Your task to perform on an android device: Look for the gate stopper in the stopper category in the Hardware shop app
Image 0: 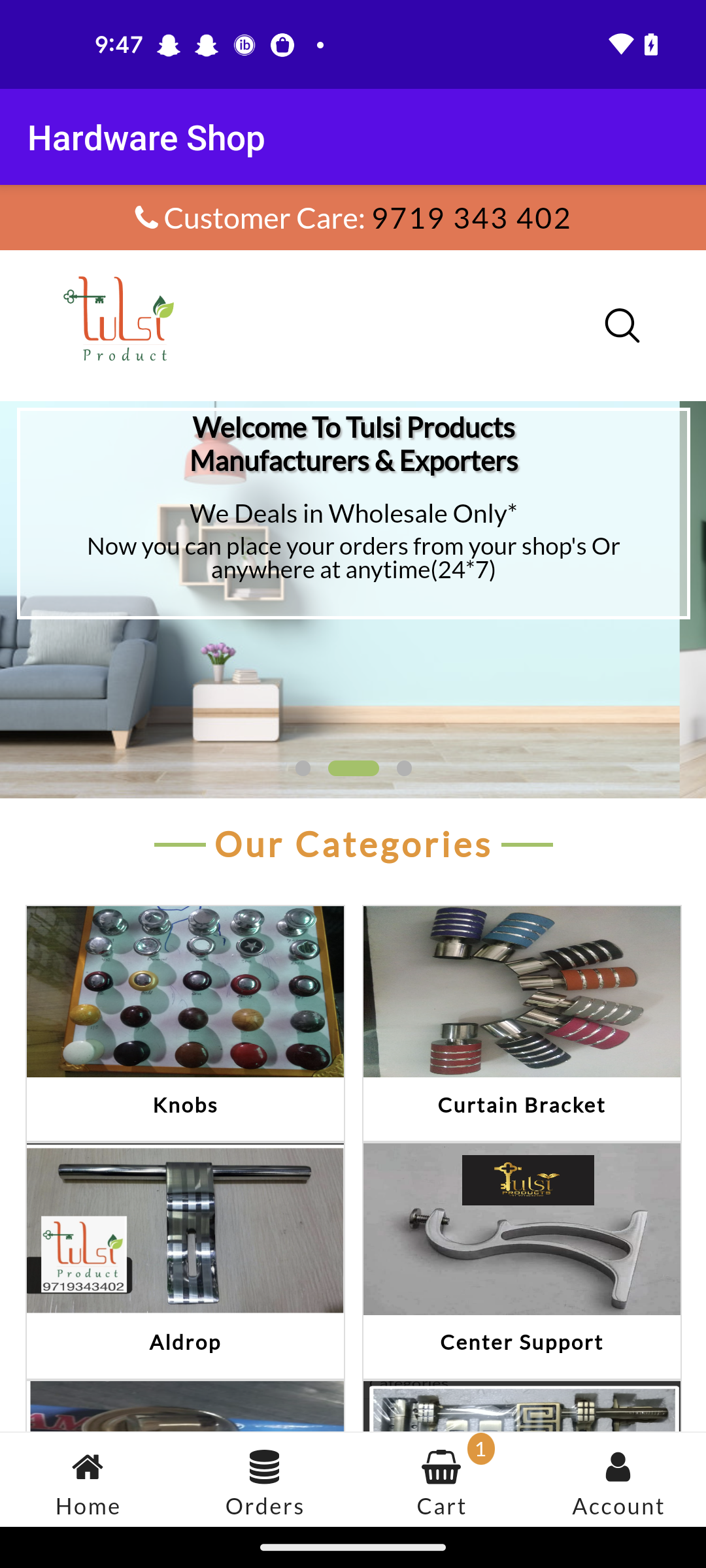
Swipe up to view the stopper category
Step 0: scroll down
Image 1: 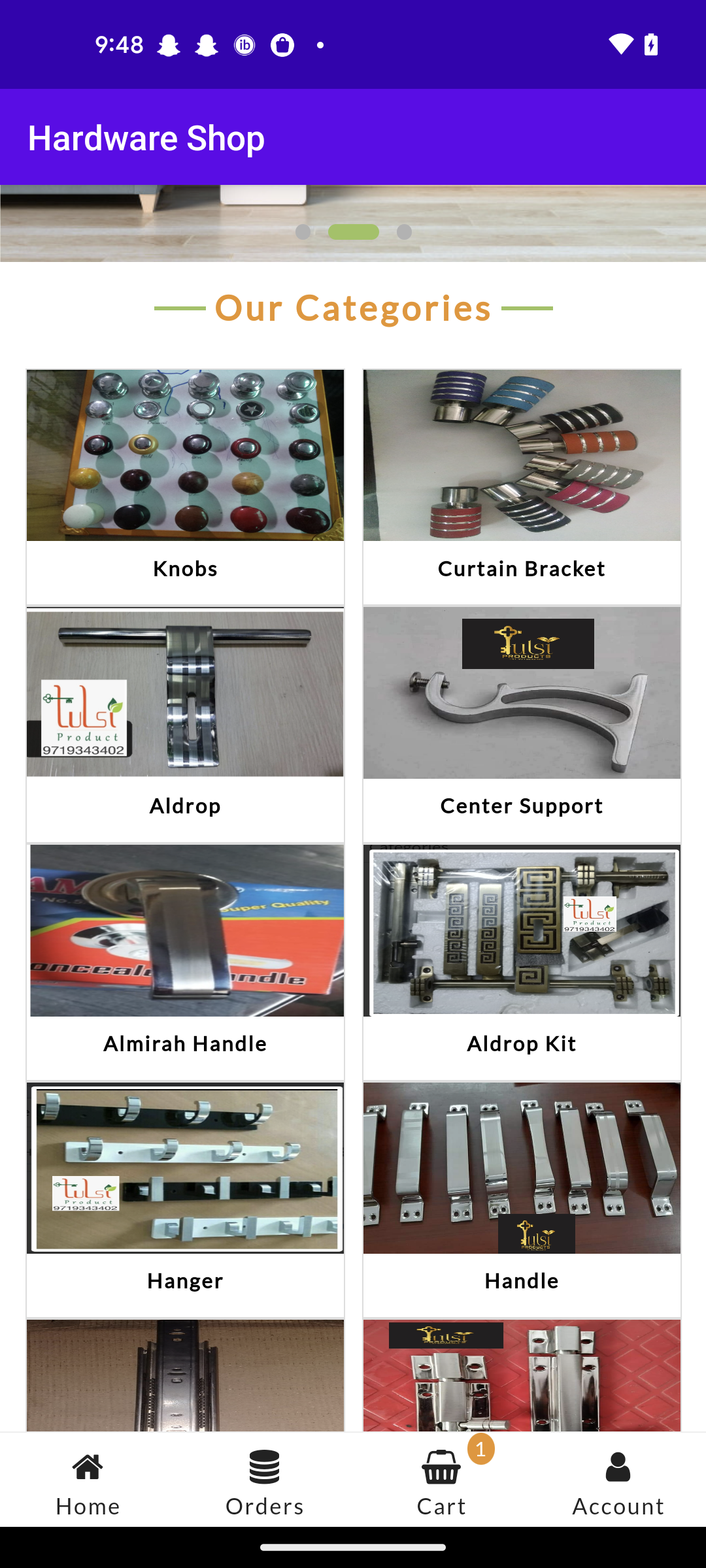
Swipe up to view the stopper category
Step 1: scroll down
Image 2: 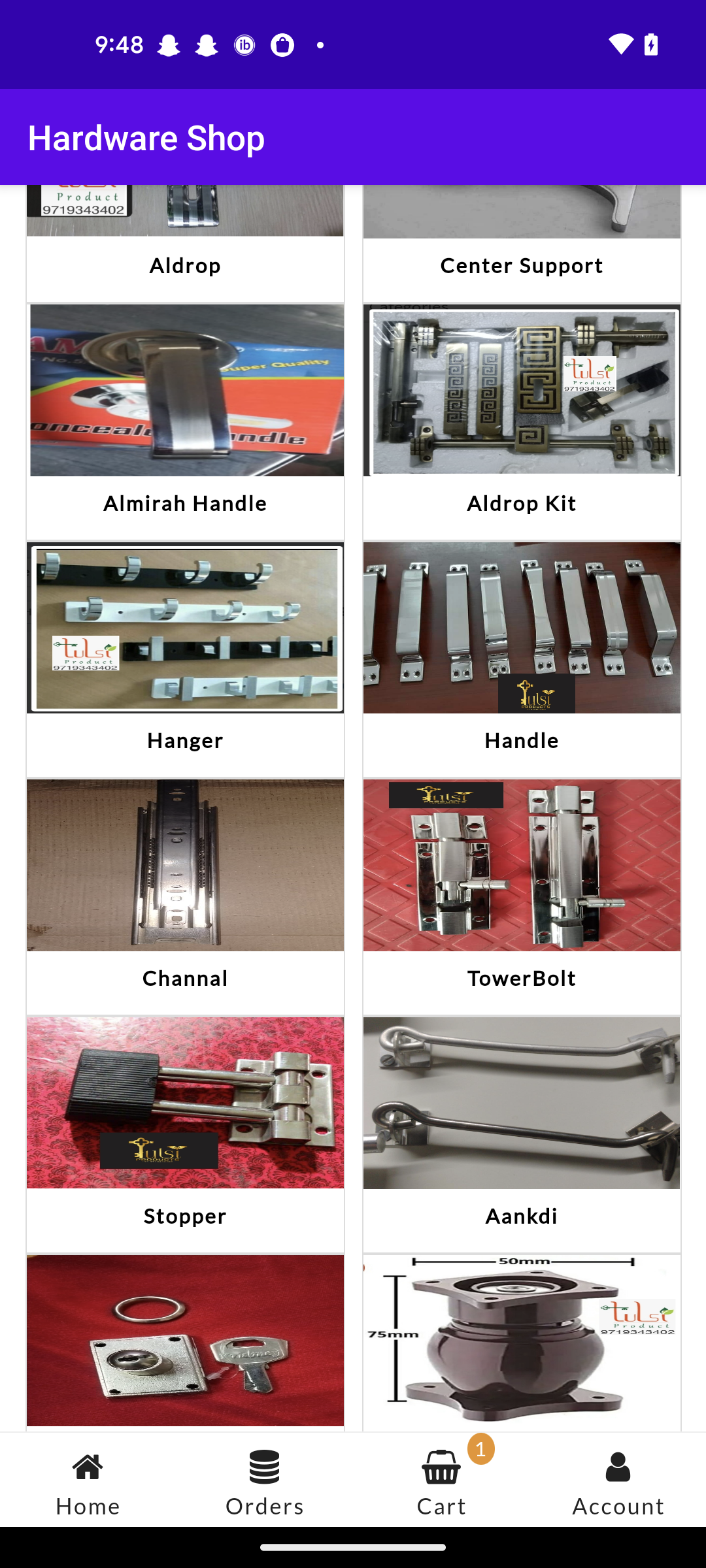
Click on the stopper category
Step 2: click (184, 1103)